Your task to perform on an android device: I wanted to view my favorite saved place.
Image 0: 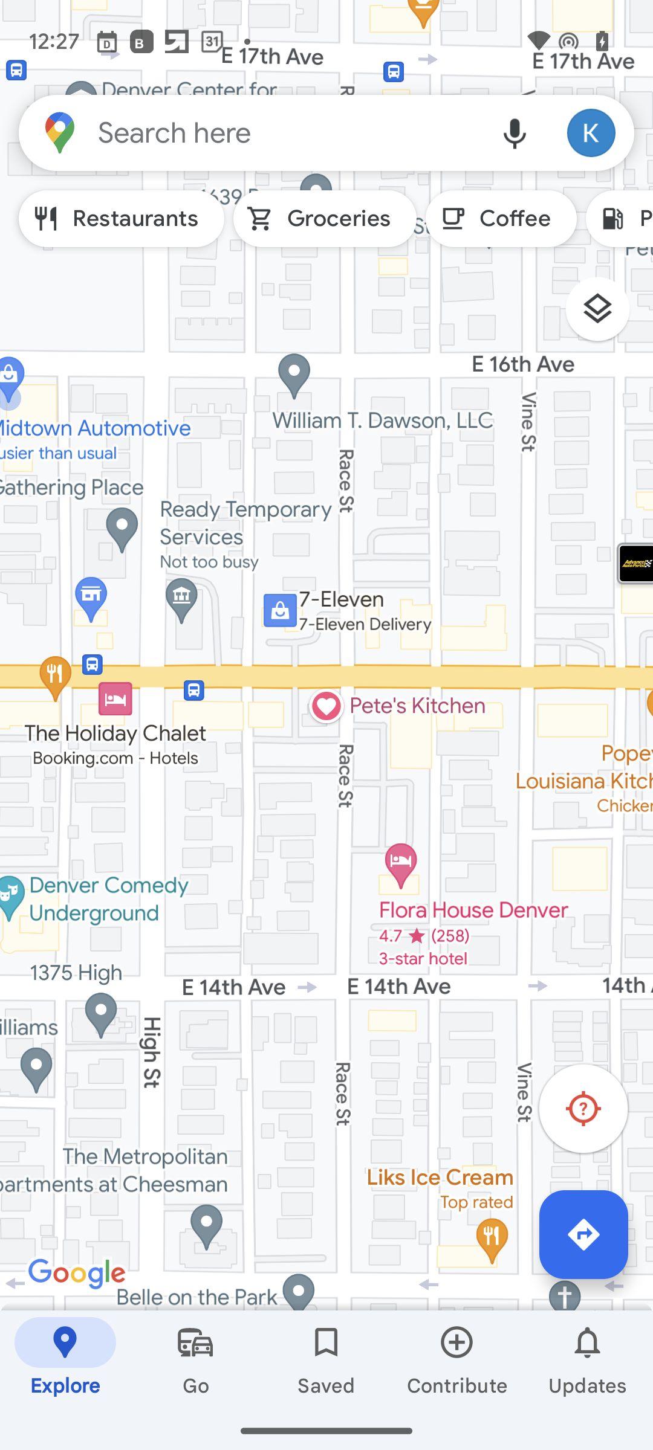
Click on the saved button at the bottom of the screen.
Step 0: click (326, 1361)
Image 1: 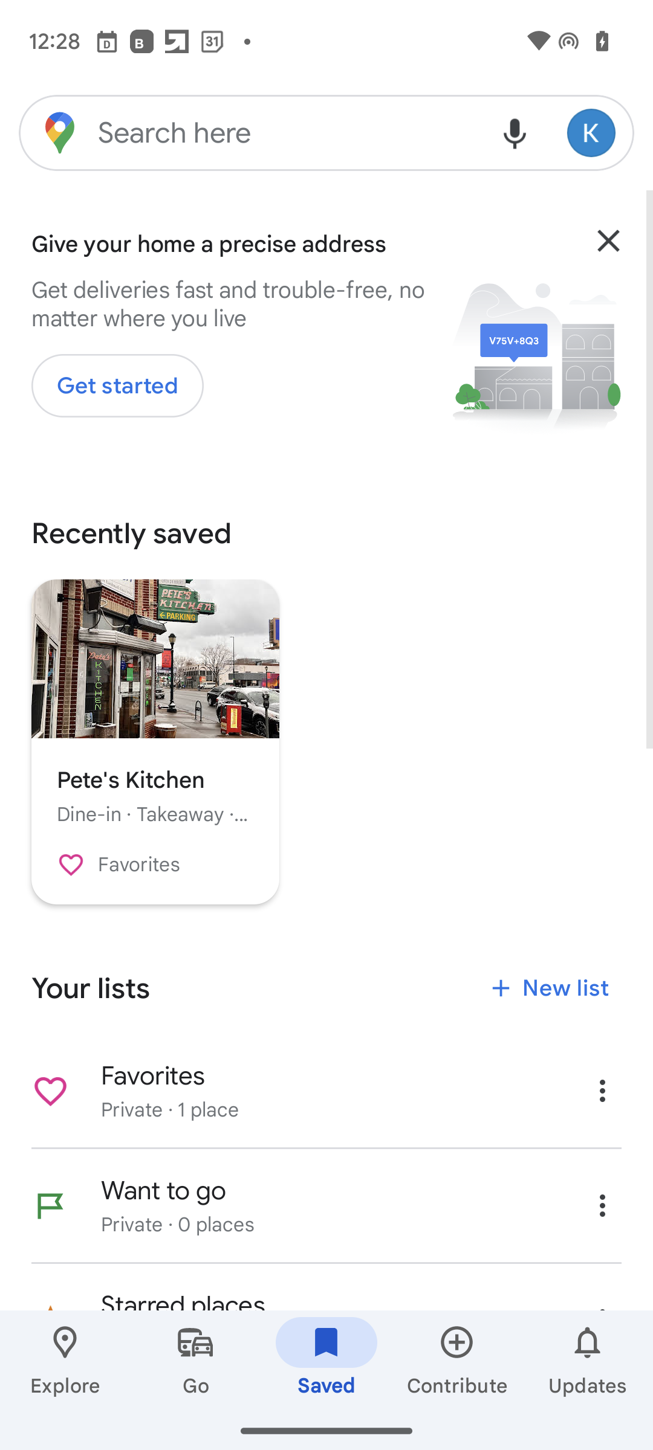
Click on the favorites option.
Step 1: click (152, 1075)